Your task to perform on an android device: I want to buy a pair of sneakers for me in Black color, so search for black sneakers for me in the Nike app.
Image 0: 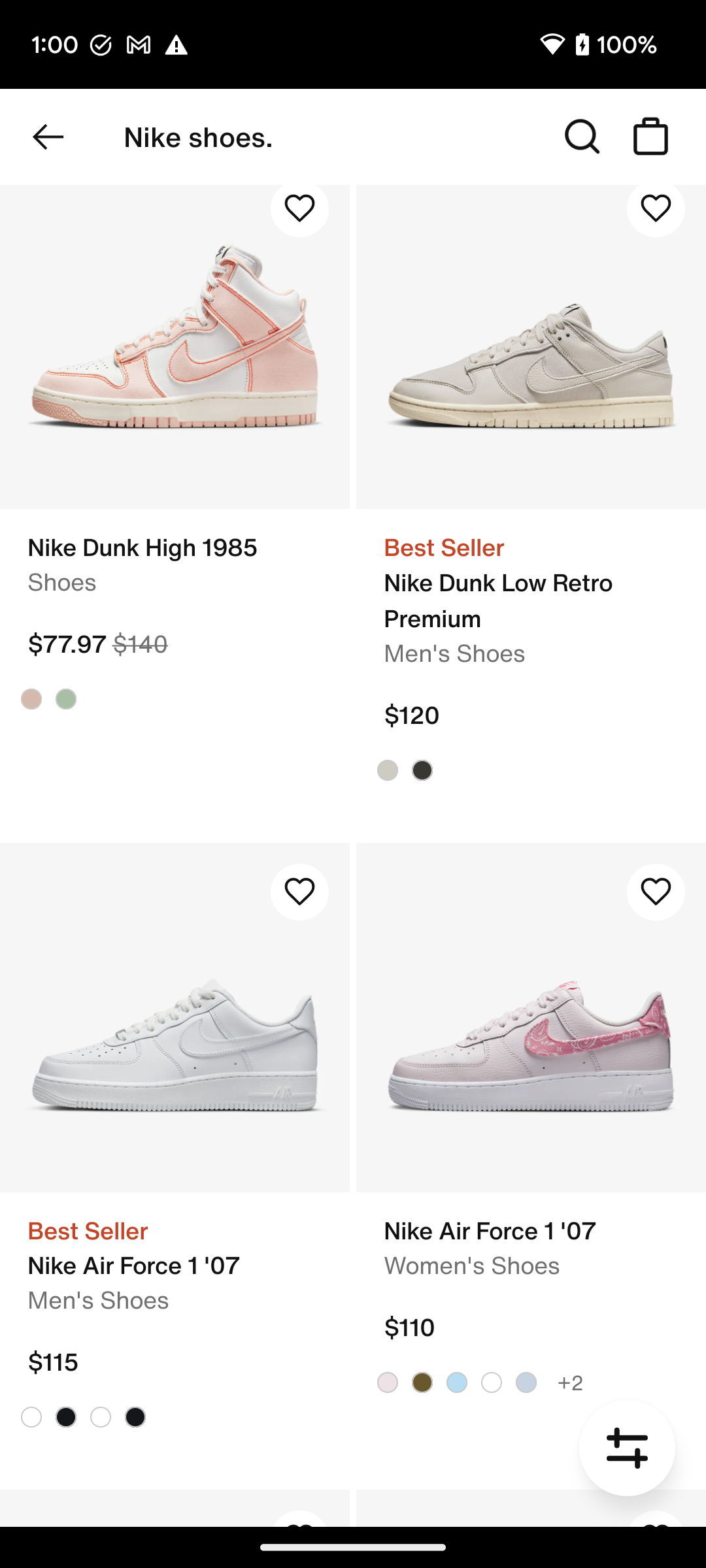
Click on the search icon at the top of the screen to search for the sneakers.
Step 0: click (582, 136)
Image 2: 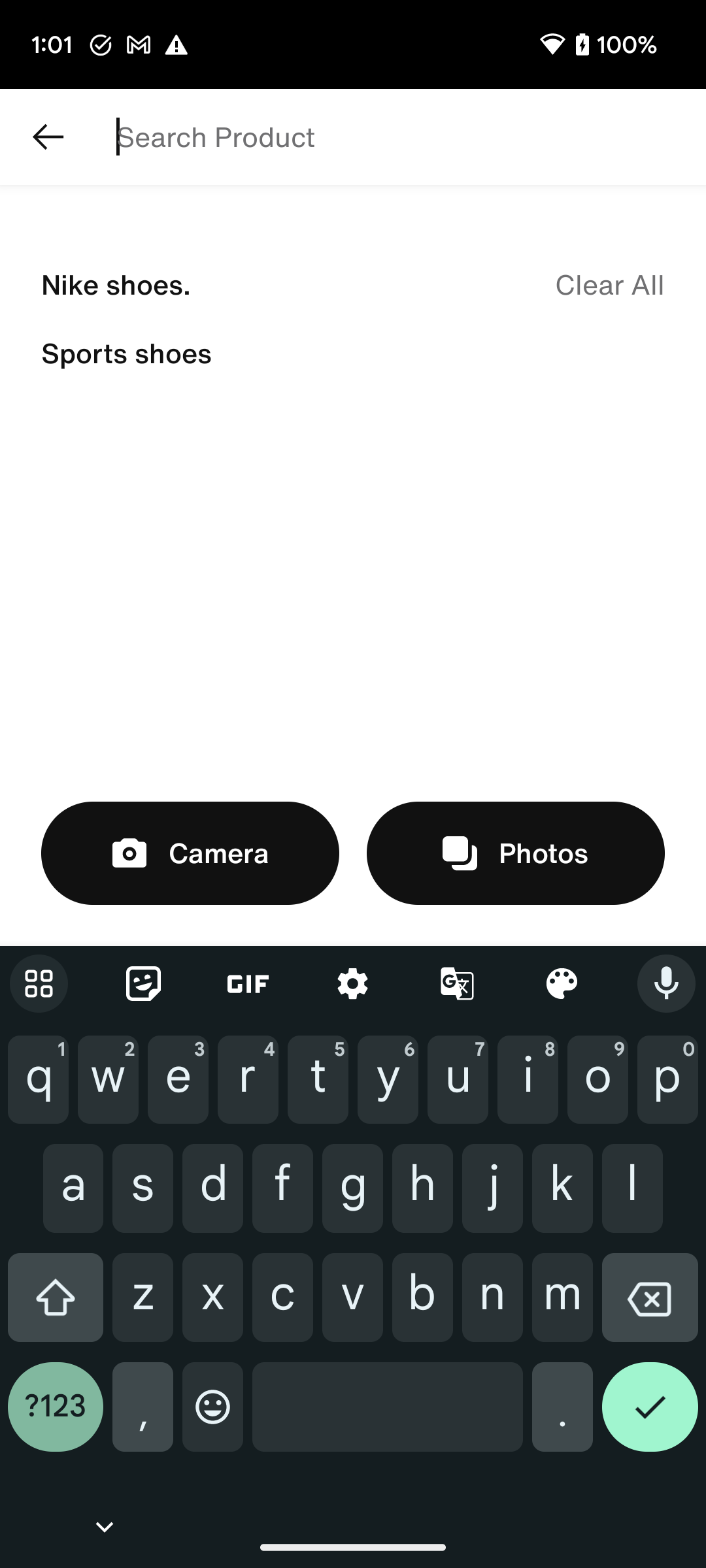
Type Black sneakers in the search bar to search for the sneakers.
Step 2: type "Black sneakers"
Image 3: 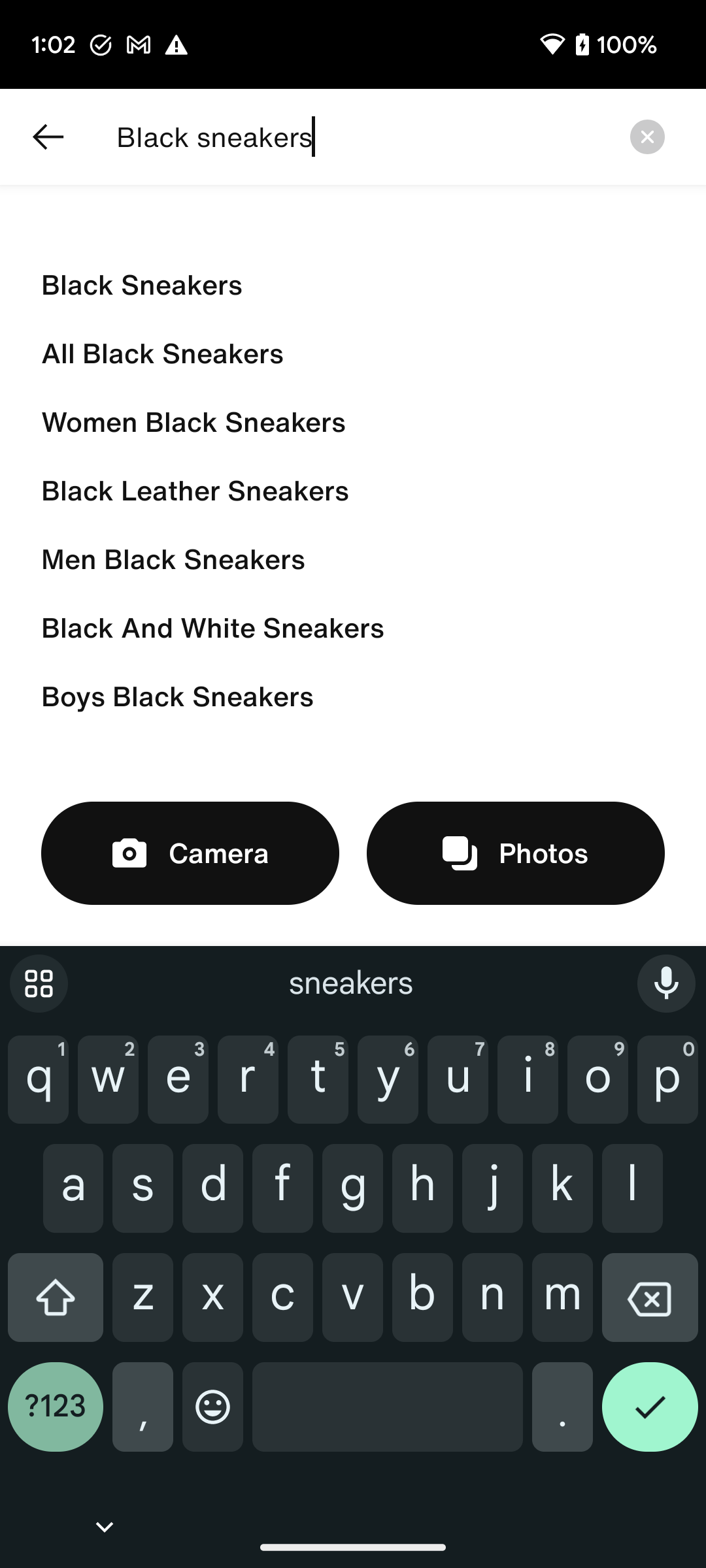
Click on the right tick button at the bottom right corner of the screen to view the search result.
Step 3: click (650, 1417)
Image 6: 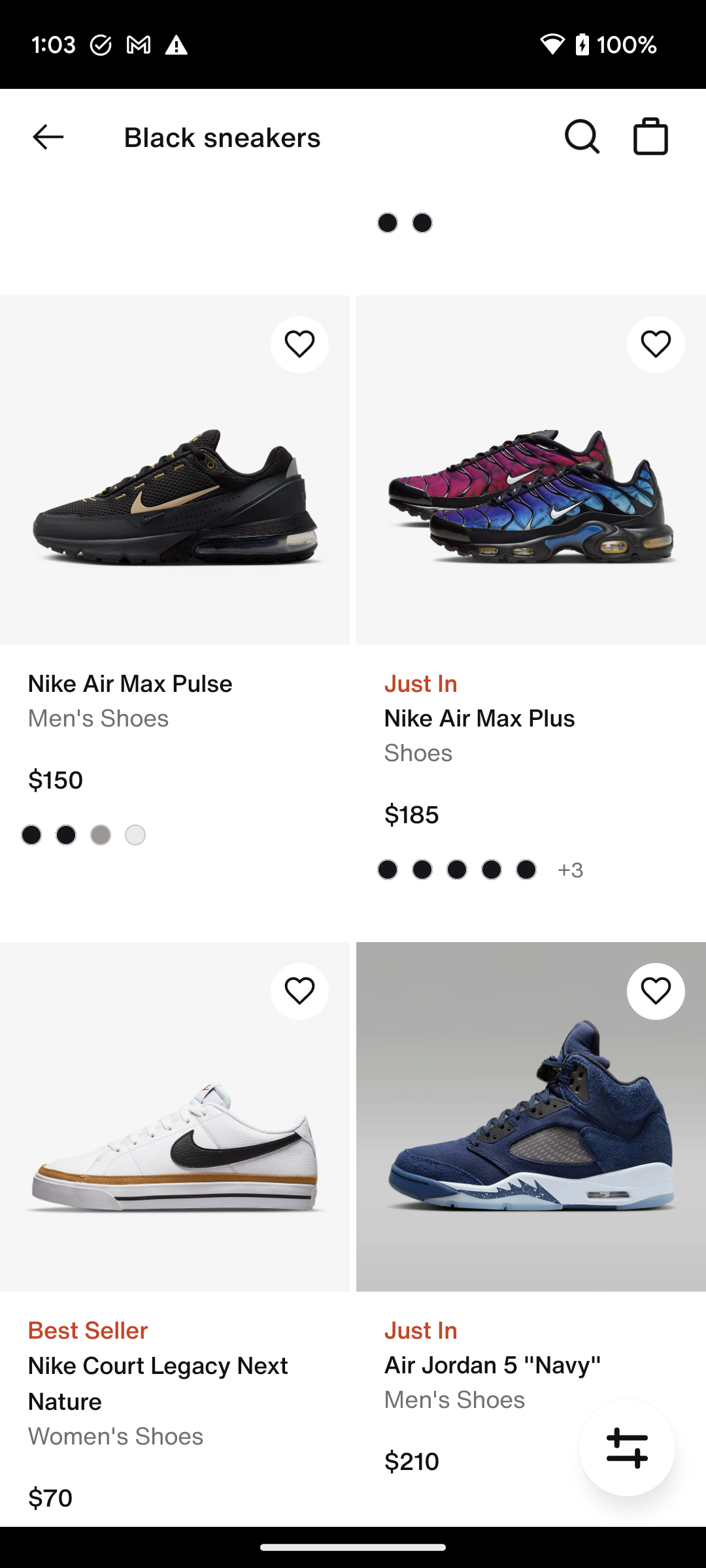
Scroll down to view more sneakers.
Step 6: scroll down